Your task to perform on an android device: I would want to edit the  yoga pdf docs in the bold letter in the google docs app
Image 0: 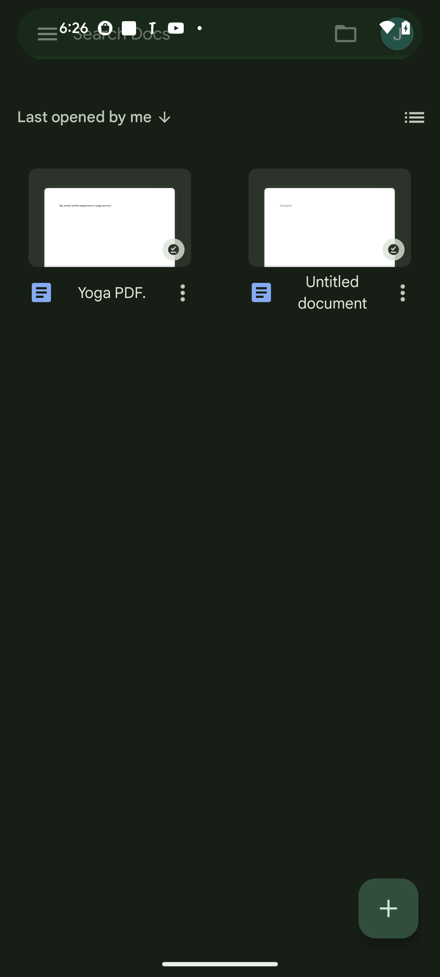
Click on the Yoga PDF 
Step 0: click (109, 217)
Image 1: 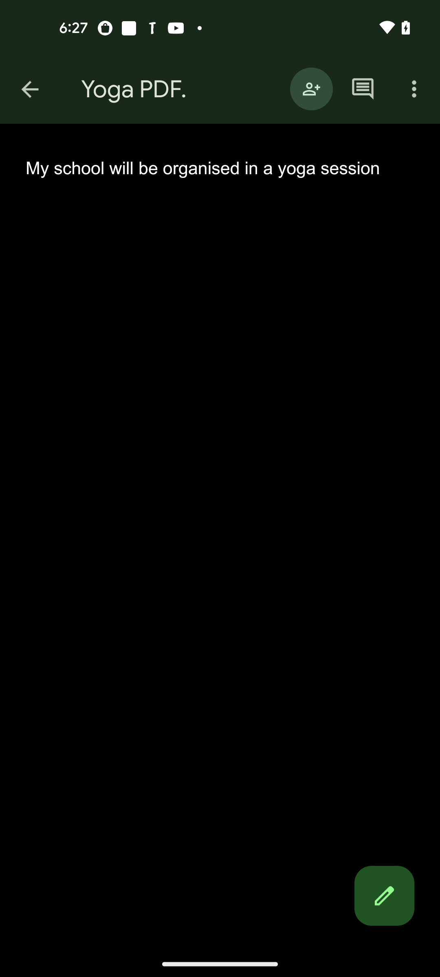
Click on the Edit icon at the bottom right corner of the screen 
Step 1: click (384, 896)
Image 2: 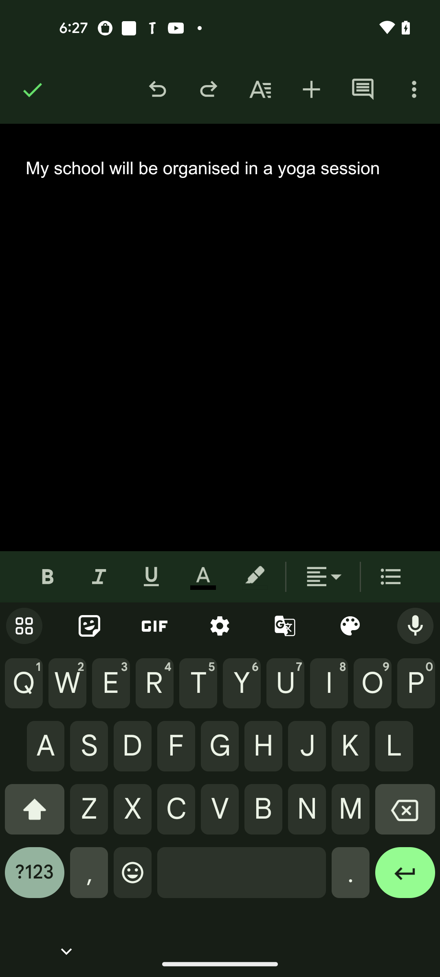
Click on text field 
Step 2: click (220, 275)
Image 3: 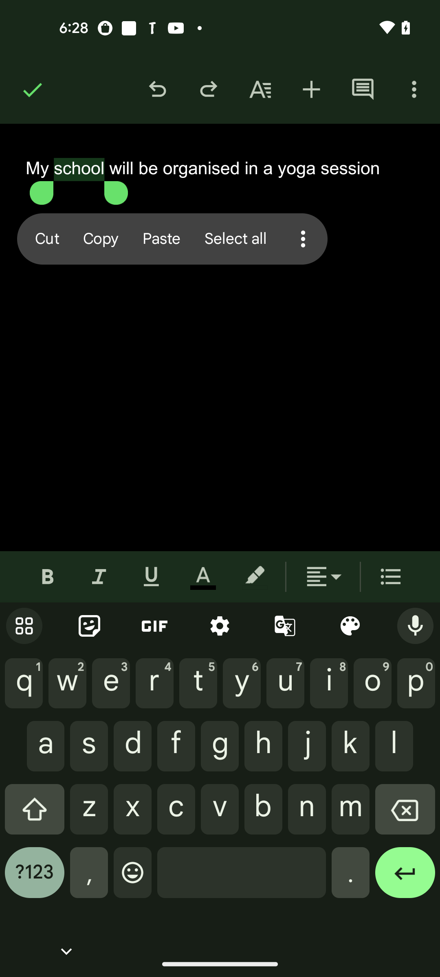
Click on the Select all option 
Step 3: click (235, 239)
Image 4: 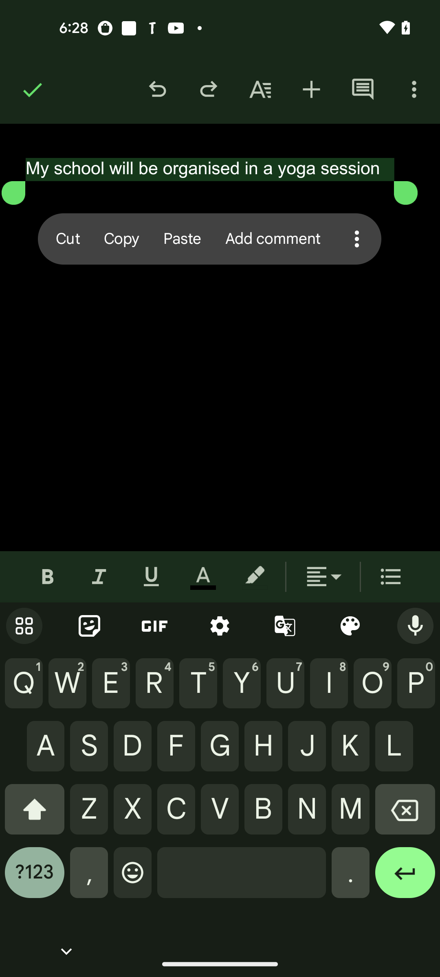
Click on the Bold icon 
Step 4: click (48, 577)
Image 5: 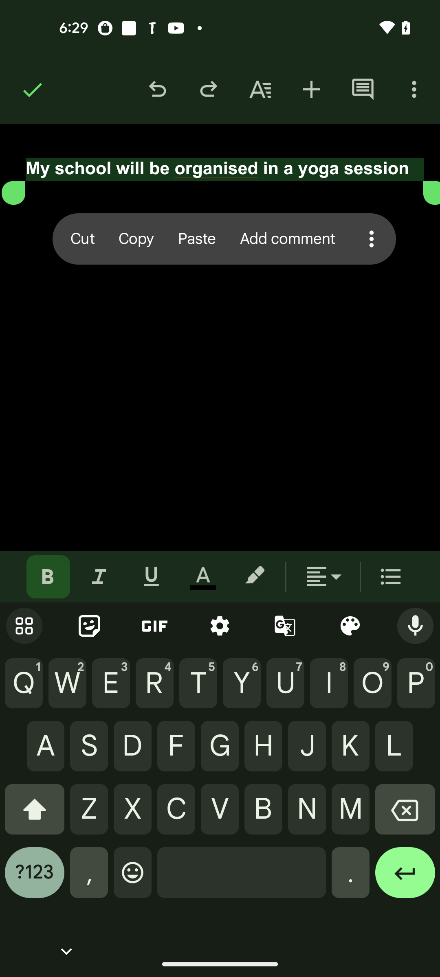
Click on the tick button at the left corner of the screen 
Step 5: click (30, 89)